Your task to perform on an android device: Compose a mail to id-dbwscratch.test.id4@gmail.com for the official weekend party.
Image 0: 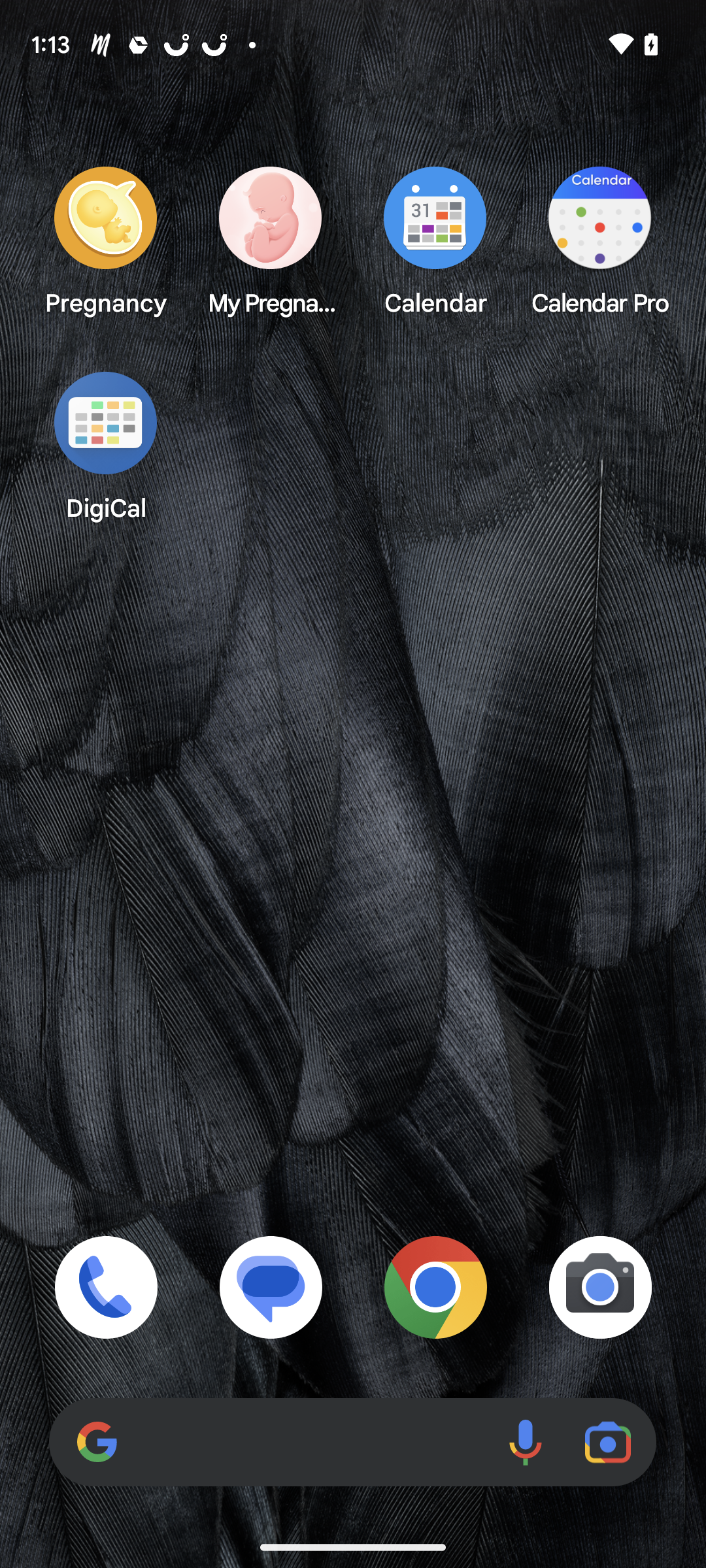
Open the Gmail app.
Step 0: open app "Gmail"
Image 1: 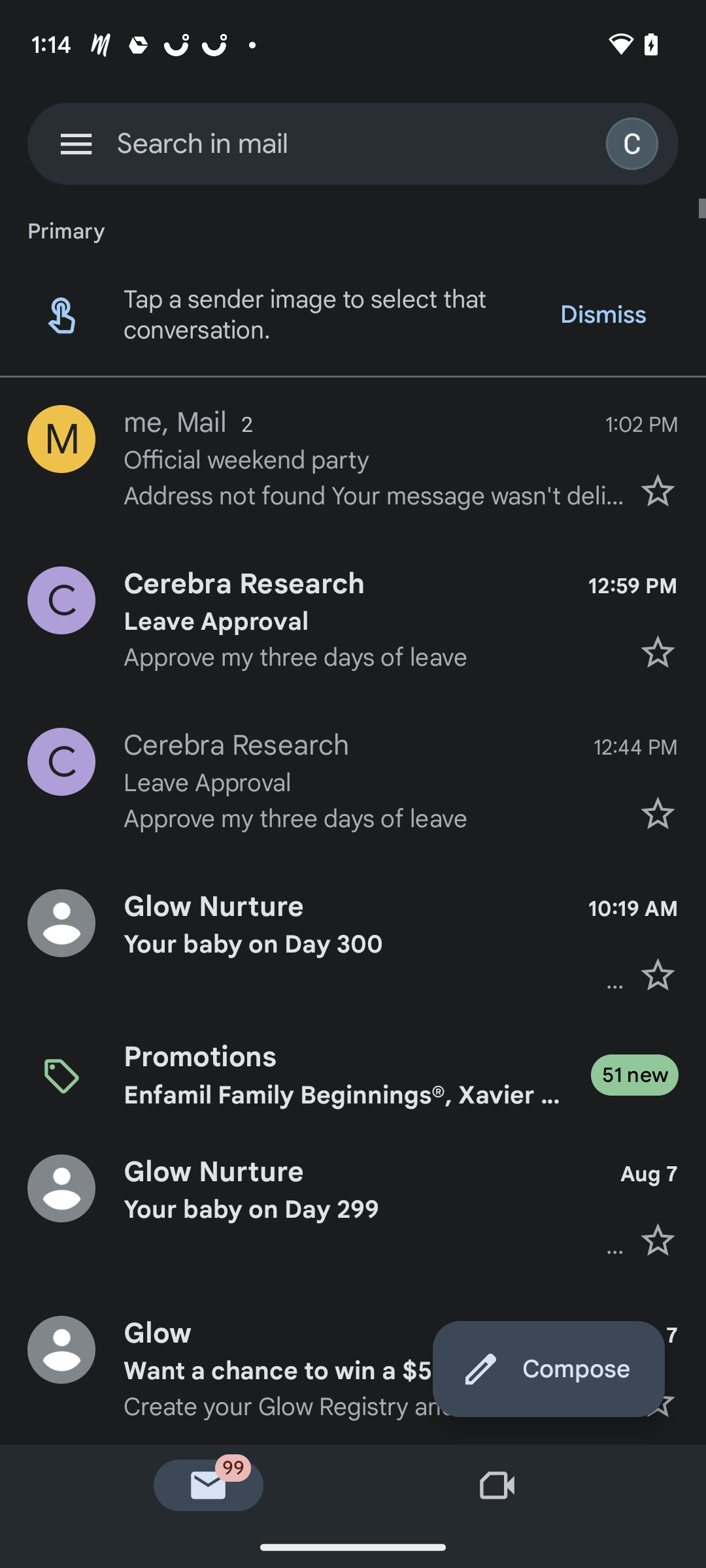
Click on the compose icon in the top-right corner.
Step 1: click (373, 1371)
Image 2: 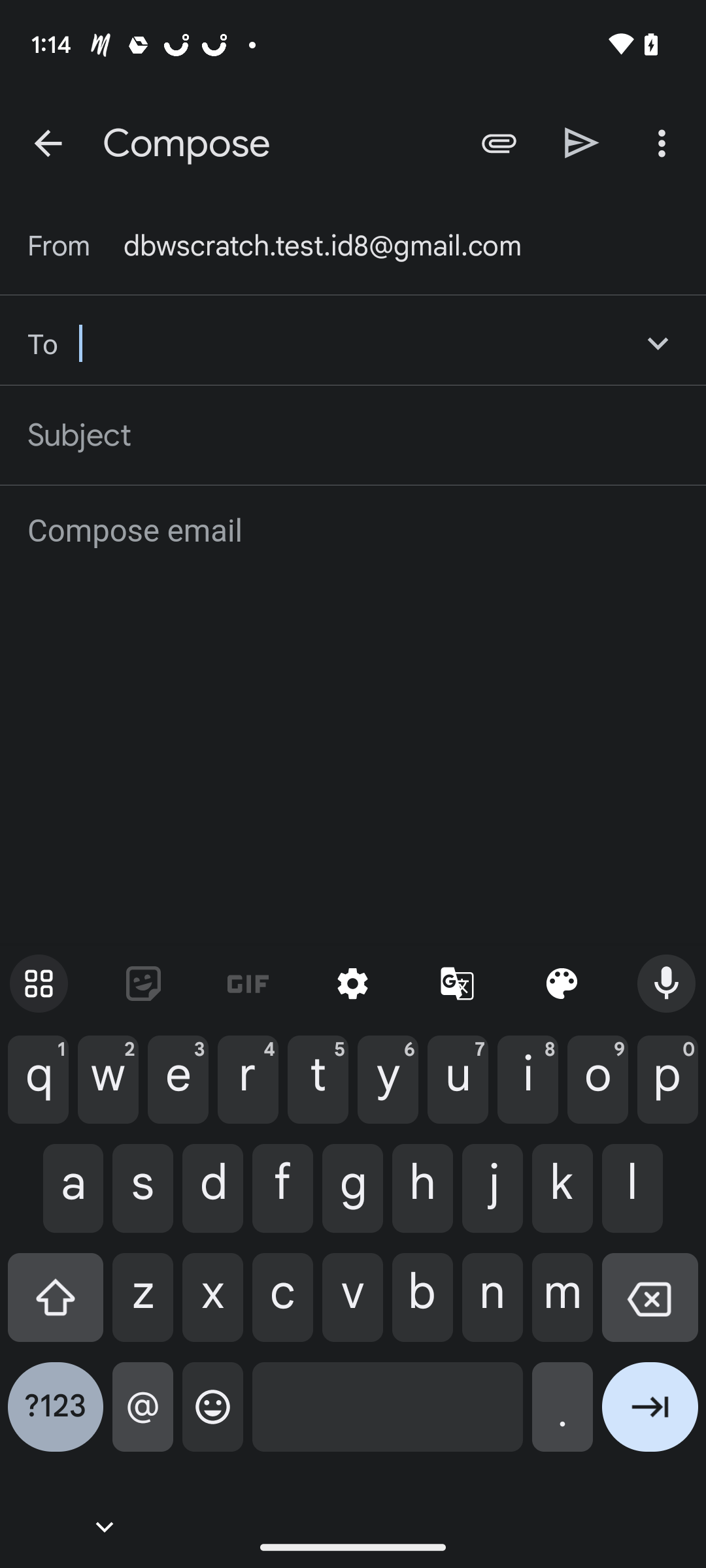
add id-dbwscratch.test.id4@gmail.com
Step 2: type "dbwscratch.test.id4@gmail.com"
Image 3: 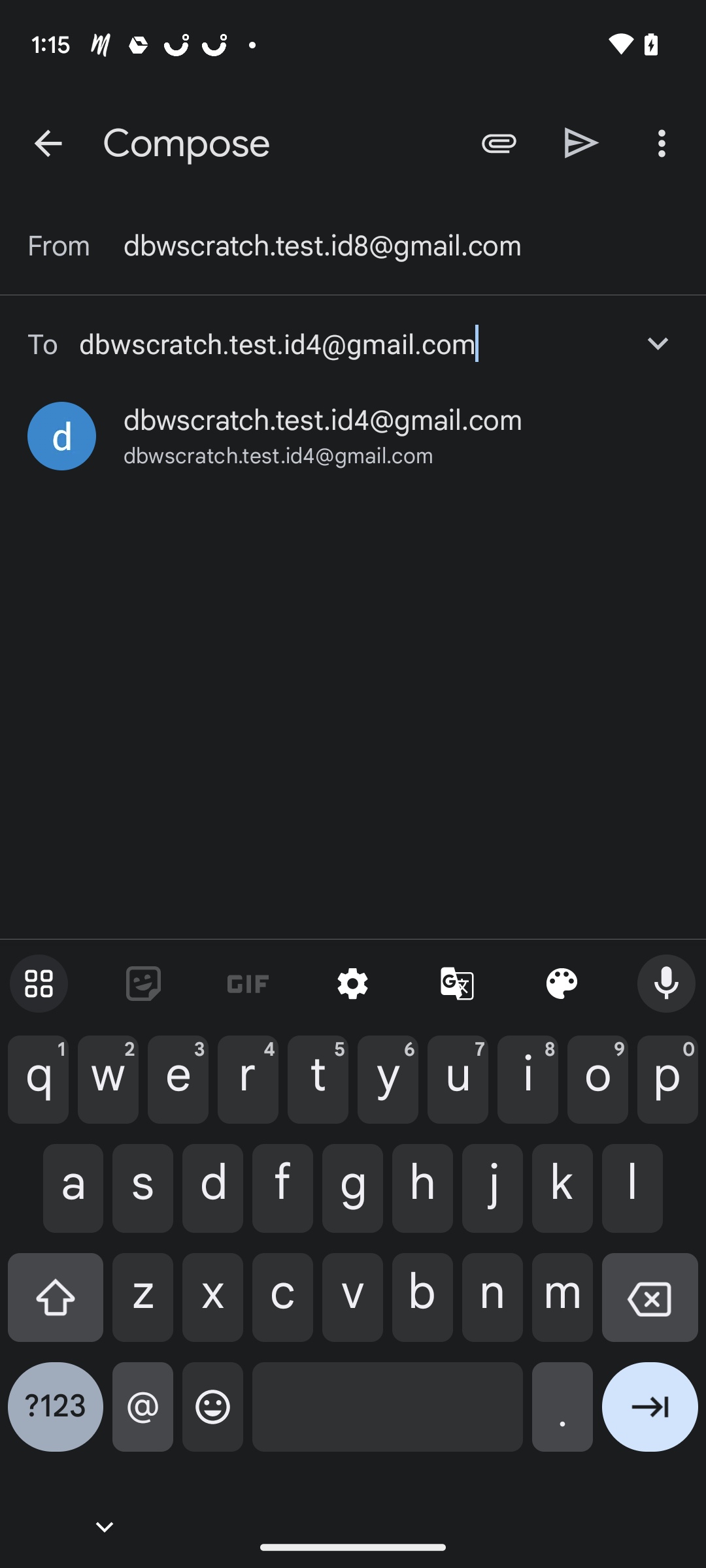
Click on the first option.
Step 3: click (323, 420)
Image 4: 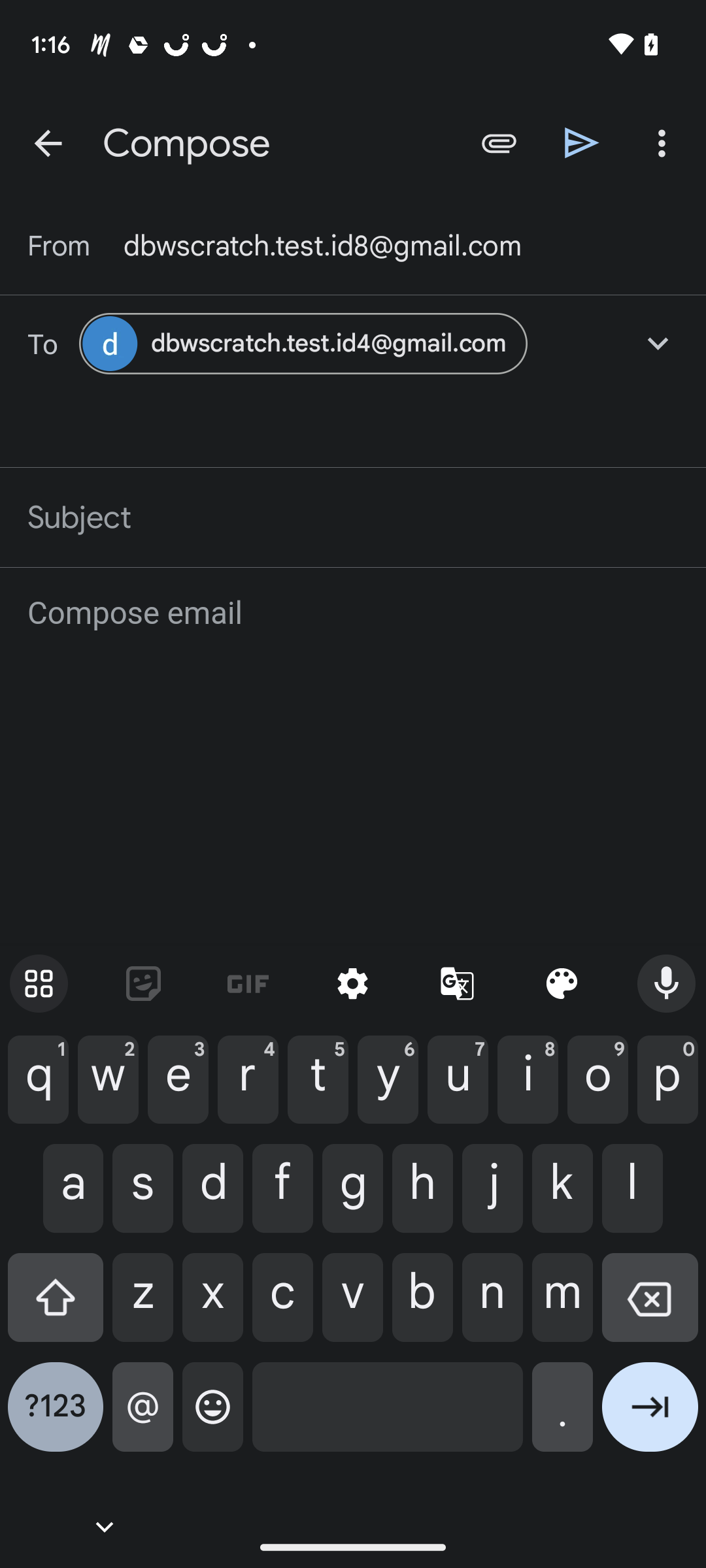
Click on the subject column.
Step 4: click (353, 517)
Image 5: 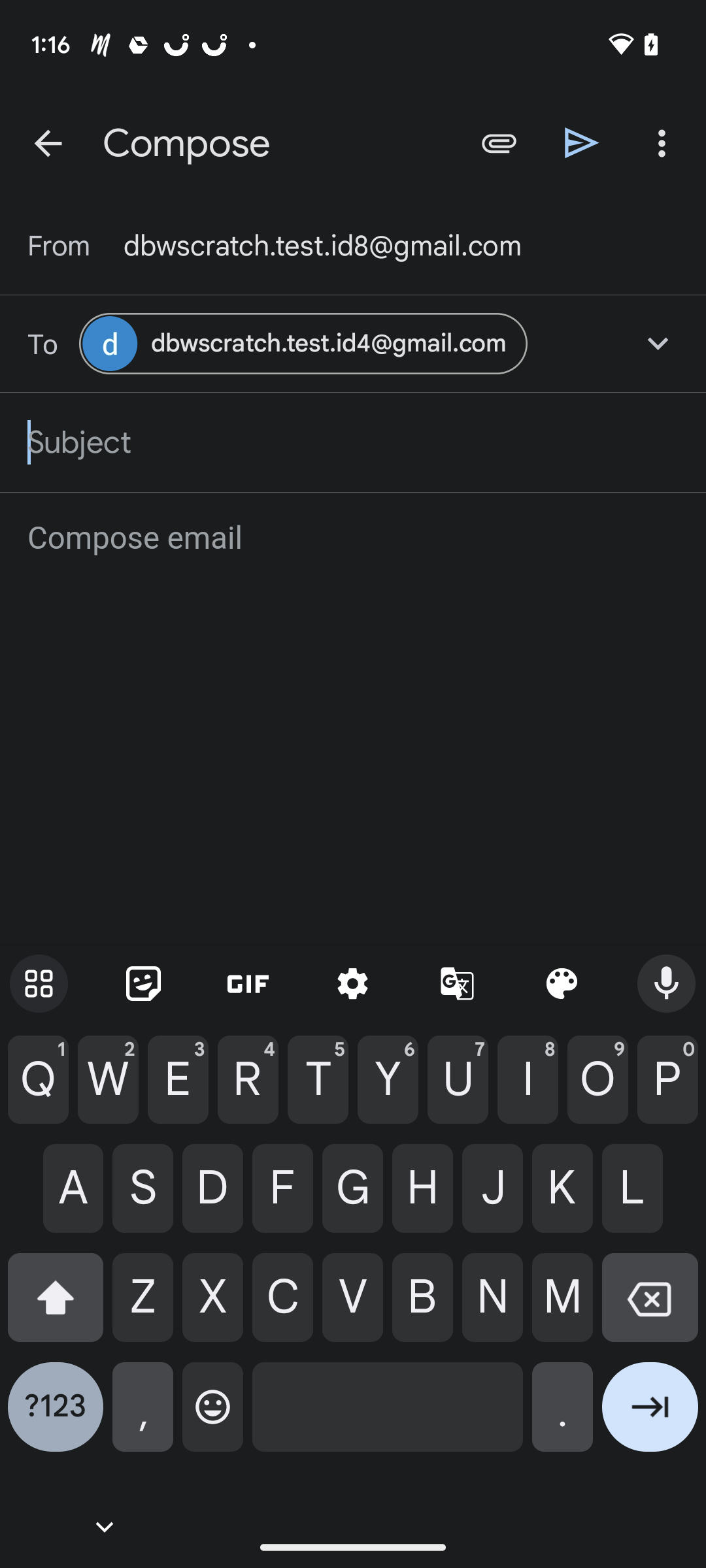
Type official weekend party in the subject line.
Step 5: type "OFFICIAL WEEKEND PARTY"
Image 6: 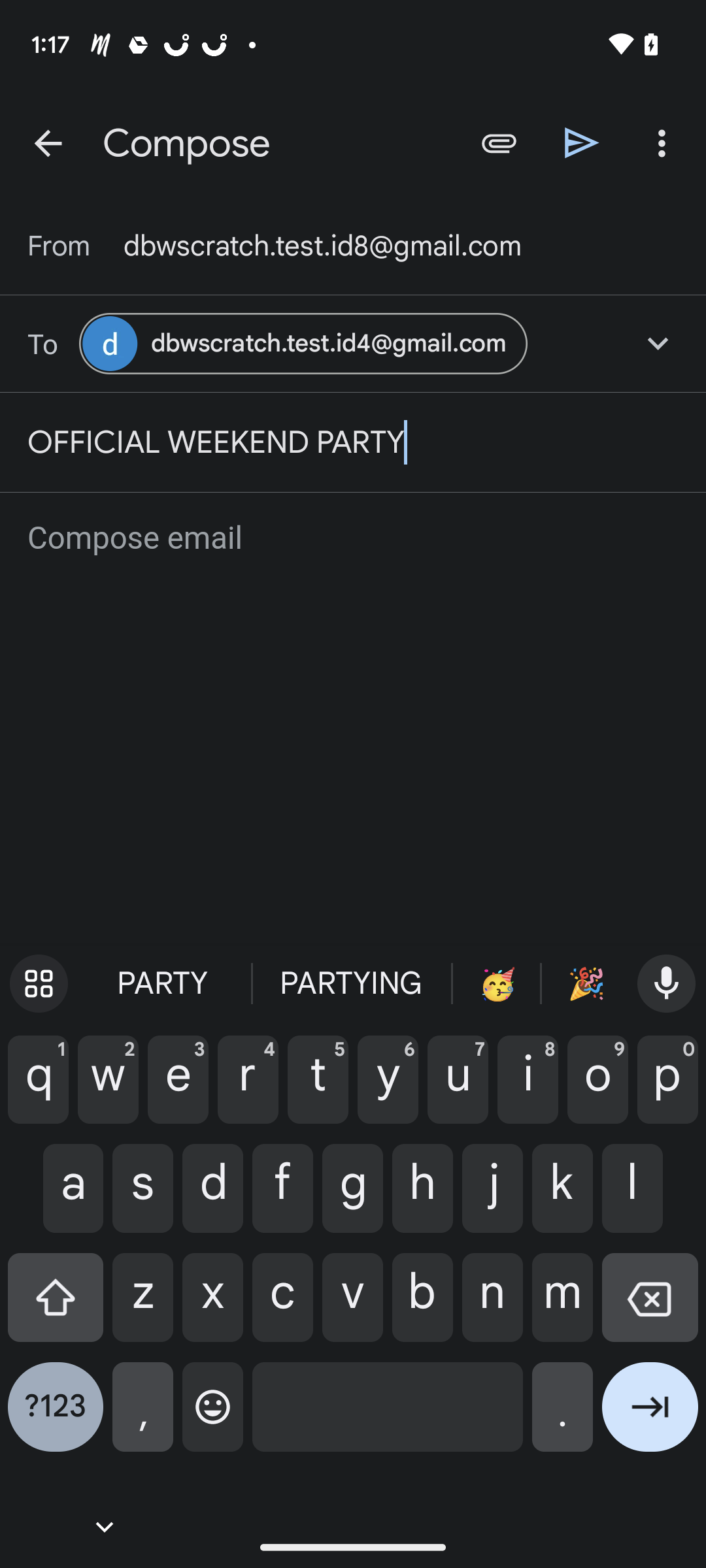
Click in the compose mail column to write the body of the mail.
Step 6: click (354, 538)
Image 7: 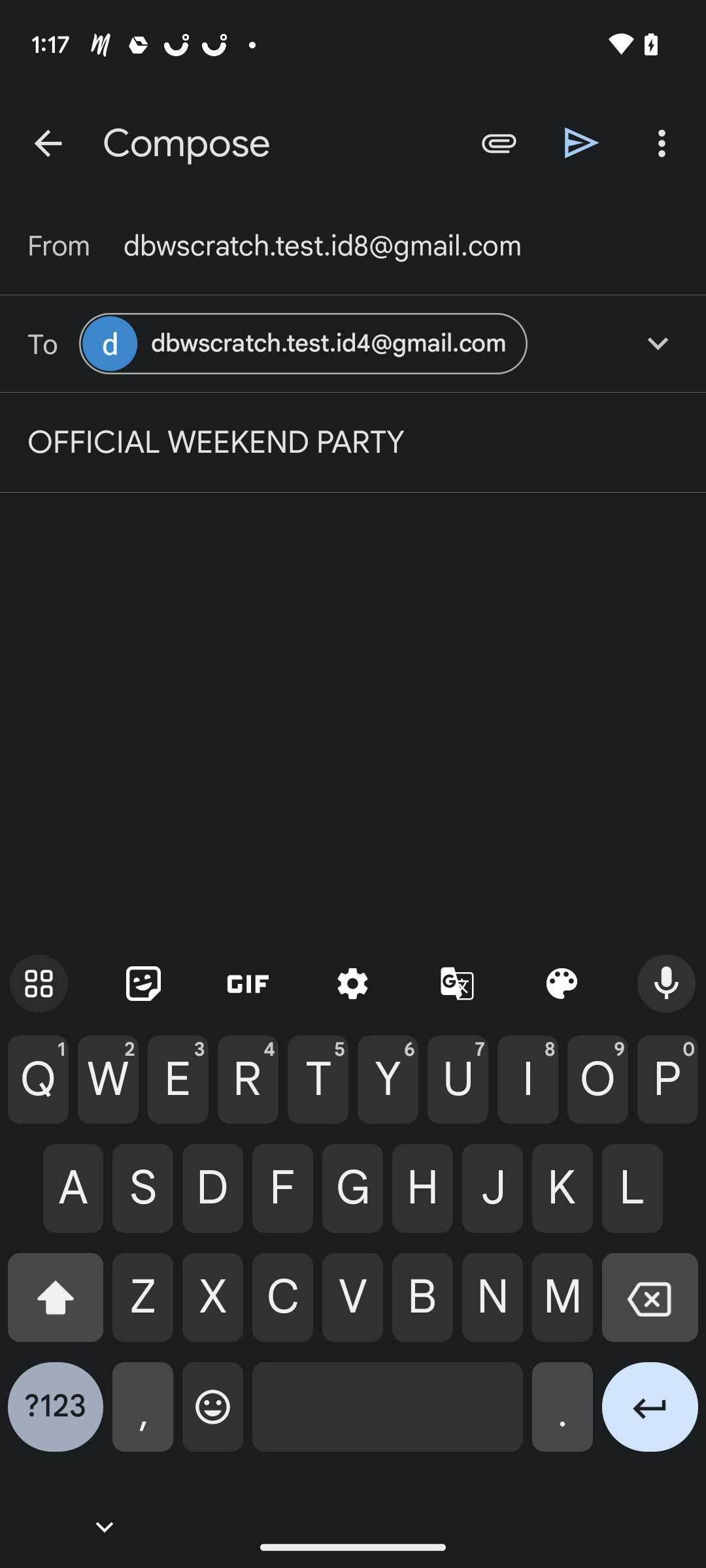
"You are invited to the official weekend party this  Type weekend, organized by our company." in the body
Step 7: type "You are invited to the official weekend party this weekend, organized by our company."
Image 8: 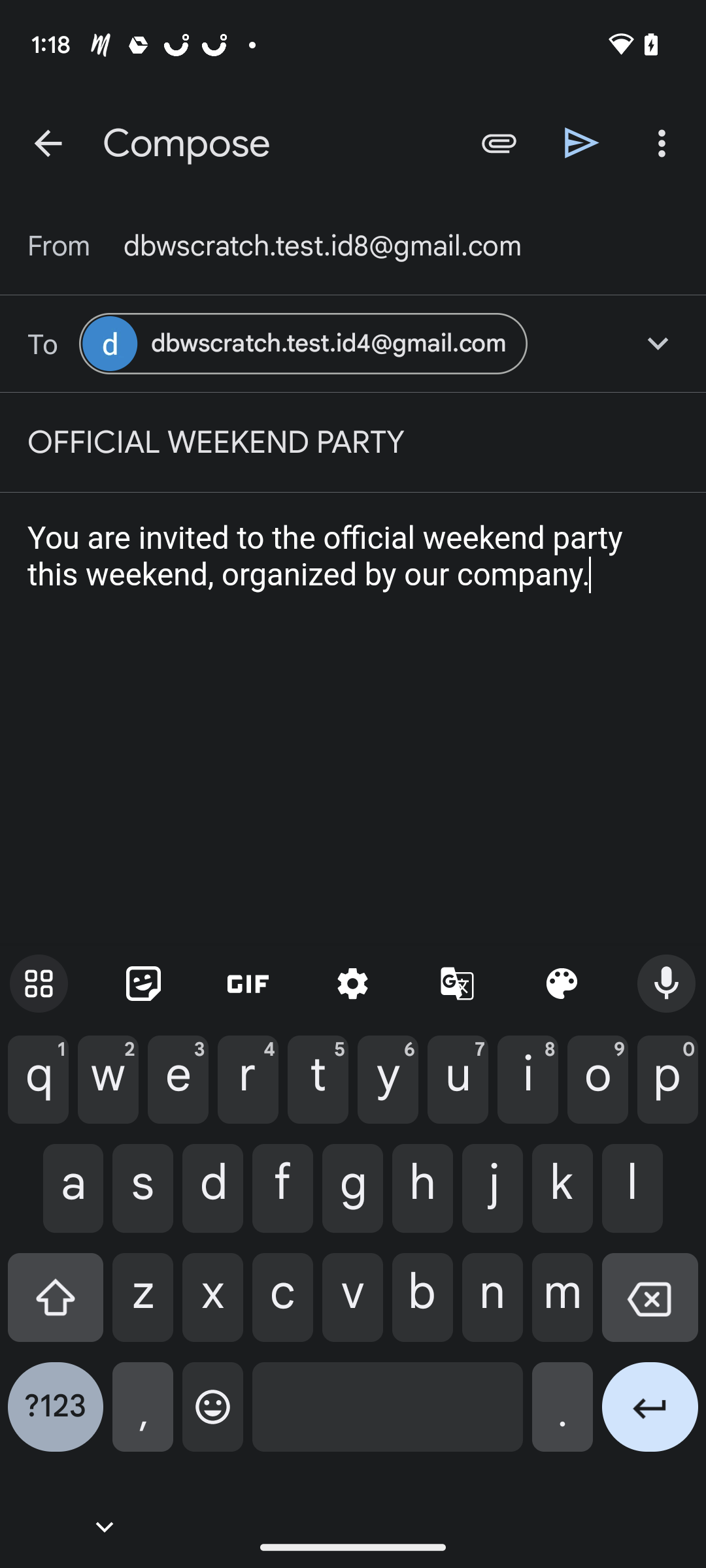
Click on the send icon at the top right side of the screen.
Step 8: click (582, 142)